Your task to perform on an android device: Search for the song "Downers at dusk" on the vimeo application.
Image 0: 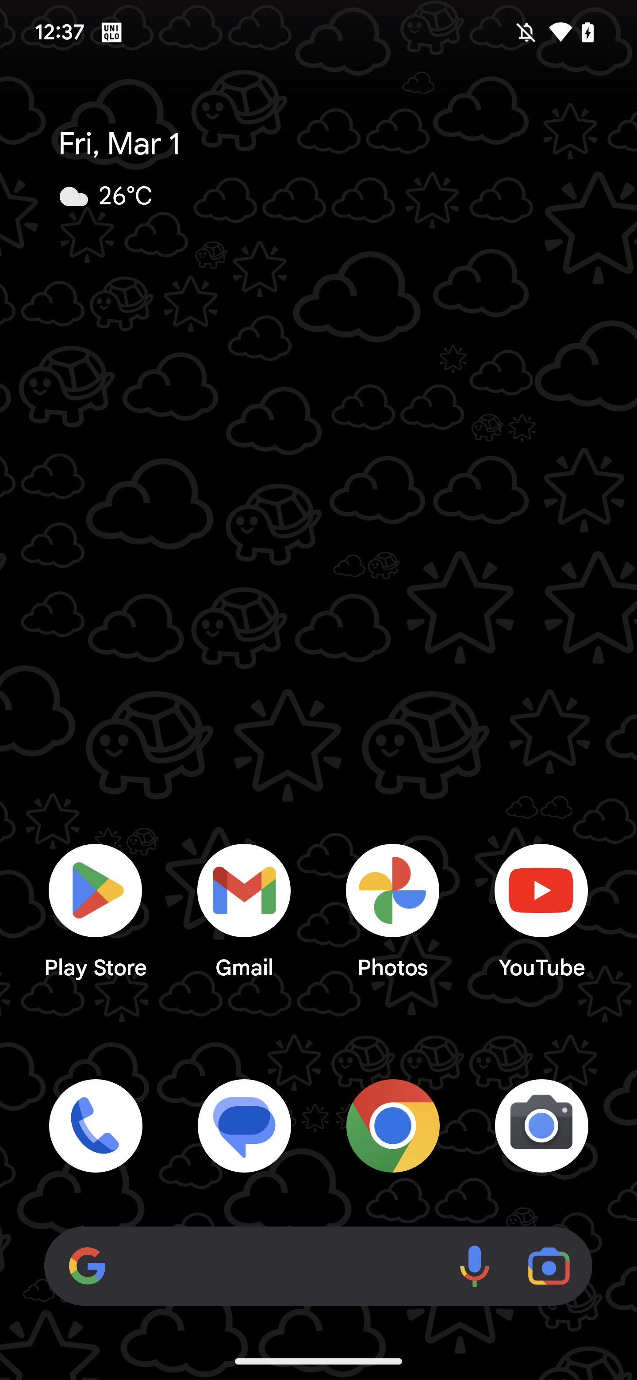
Open the vimeo app.
Step 0: open app "Vimeo"
Image 1: 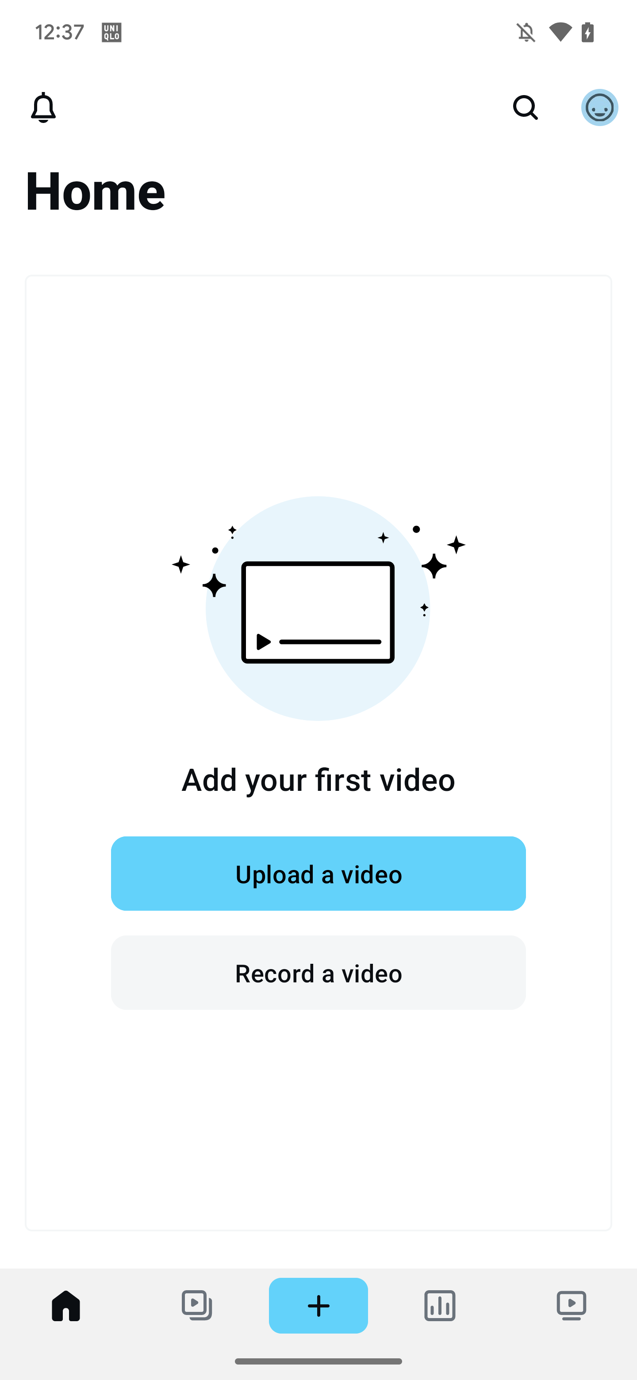
Tap on the watch section at the bottom right corner of the screen.
Step 1: click (571, 1306)
Image 2: 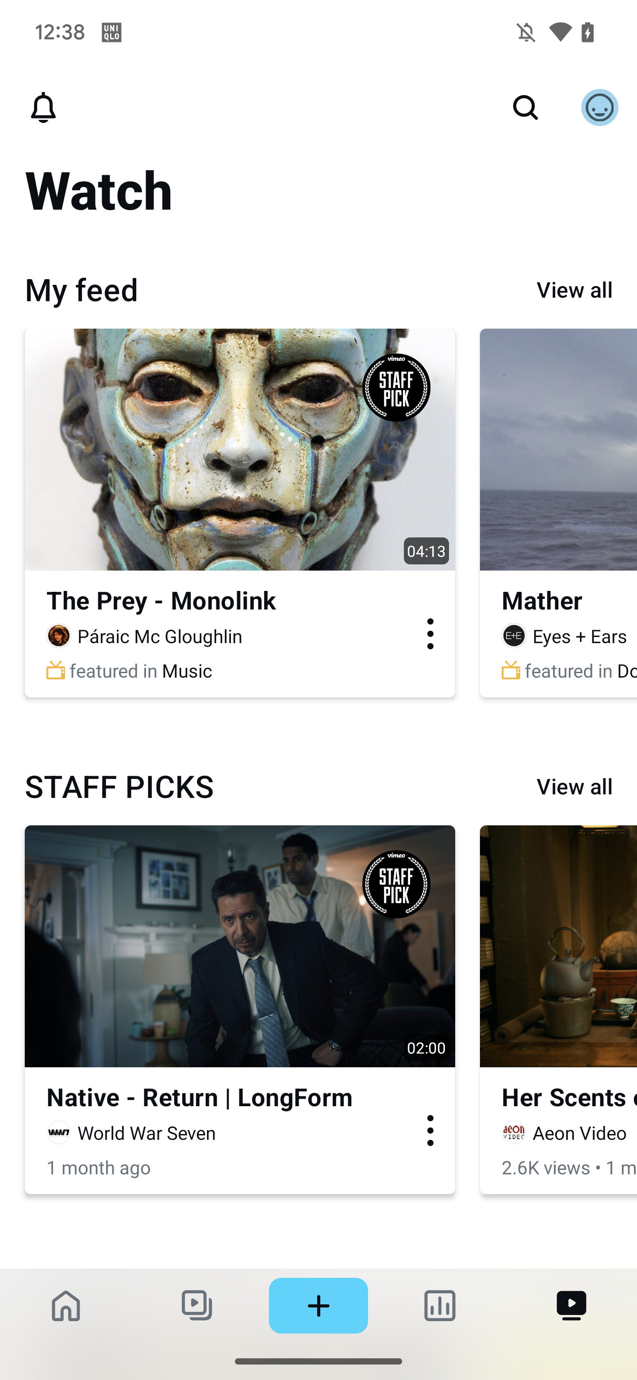
Click on the search icon on the top right of the screen.
Step 2: click (525, 107)
Image 3: 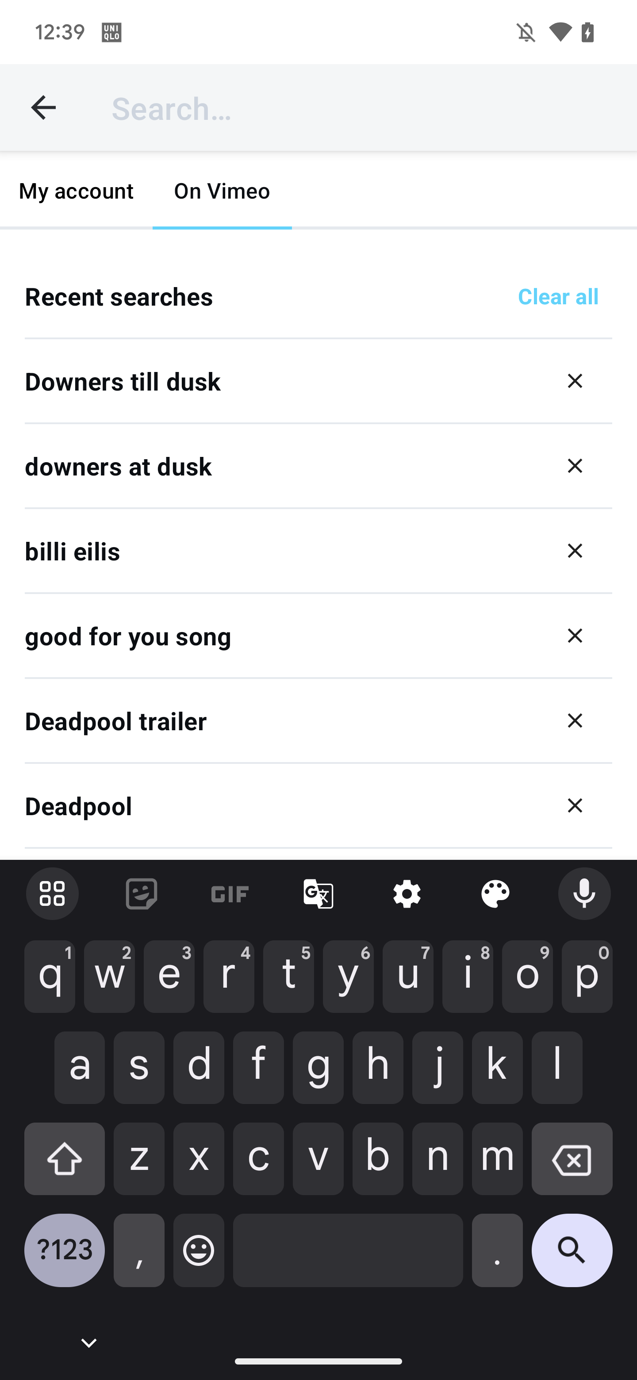
Put "Downers at dusk" in the text input box.
Step 3: type "Downers at dusk"
Image 4: 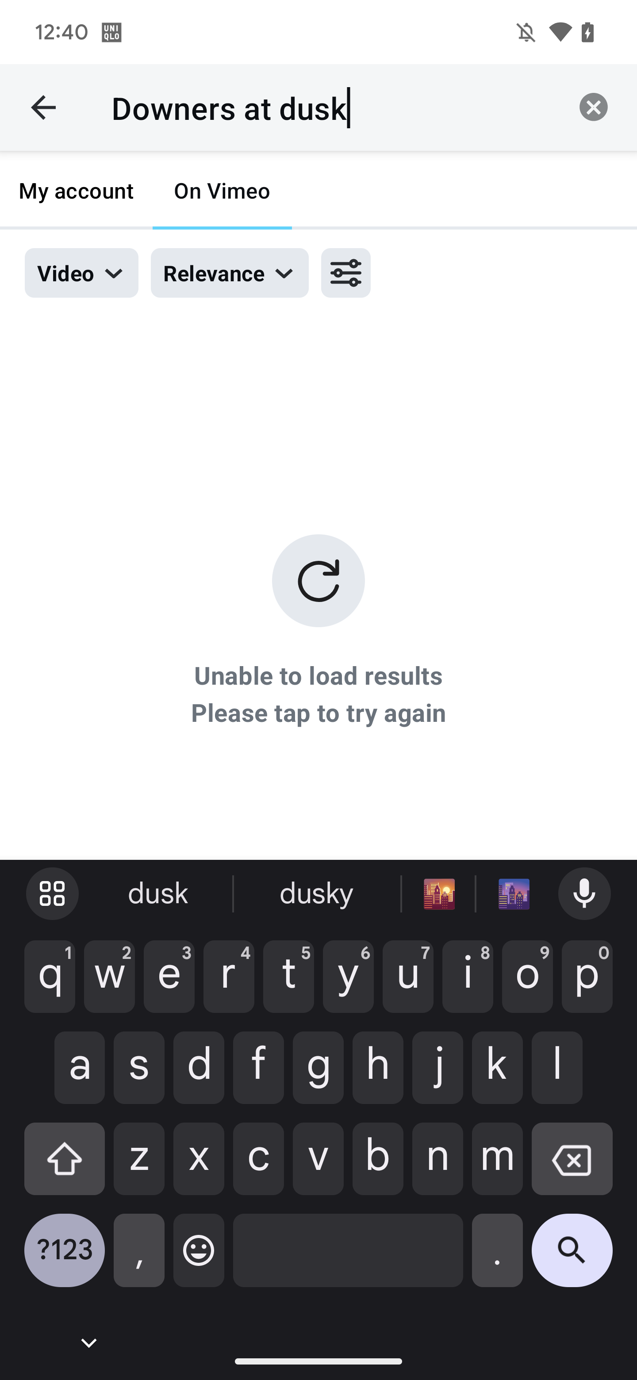
Click on the search button at the bottom right corner of the keyboard.
Step 4: click (572, 1259)
Image 5: 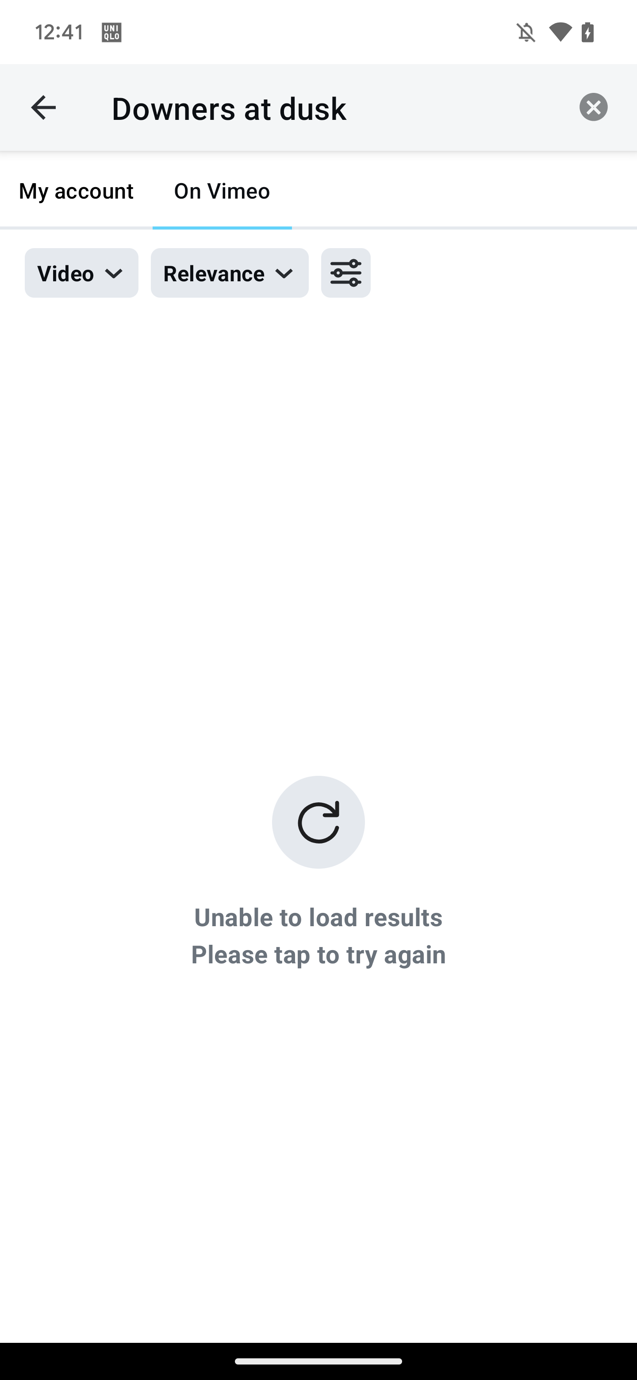
Click on the search button at the bottom right corner of the keyboard.
Step 5: wait